Your task to perform on an android device: Unfollow the K33 Kitchen channel of Kee, as their posts are not relevant to me in the SideChef app.
Image 0: 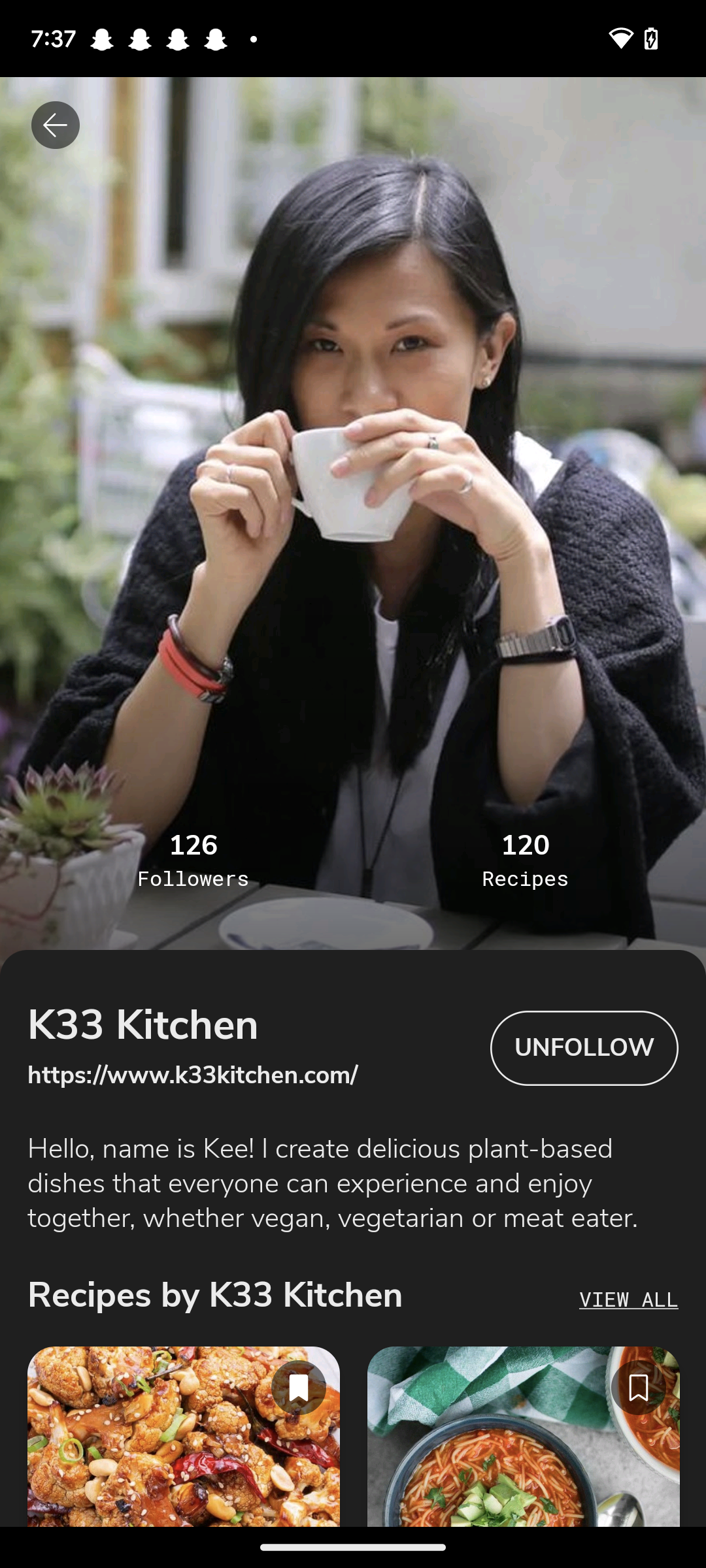
Click on the Unfollow option in the middle right side of the screen.
Step 0: click (584, 1048)